Your task to perform on an android device: The current timer in the clock app should be stopped because it is no longer required.
Image 0: 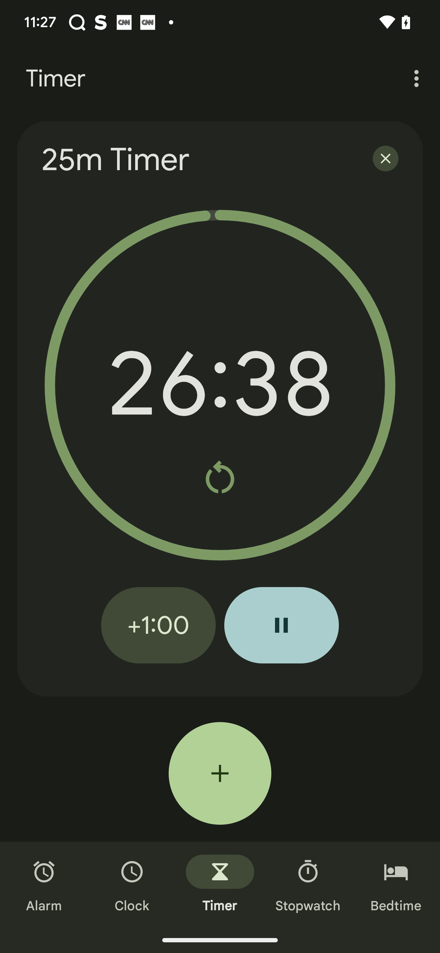
Click on the pause button 
Step 0: click (281, 625)